Your task to perform on an android device: I want to see how I sound before sending Thomas an audio recording with my birthday wishes. Using the Recorder app, record an audio clip.
Image 0: 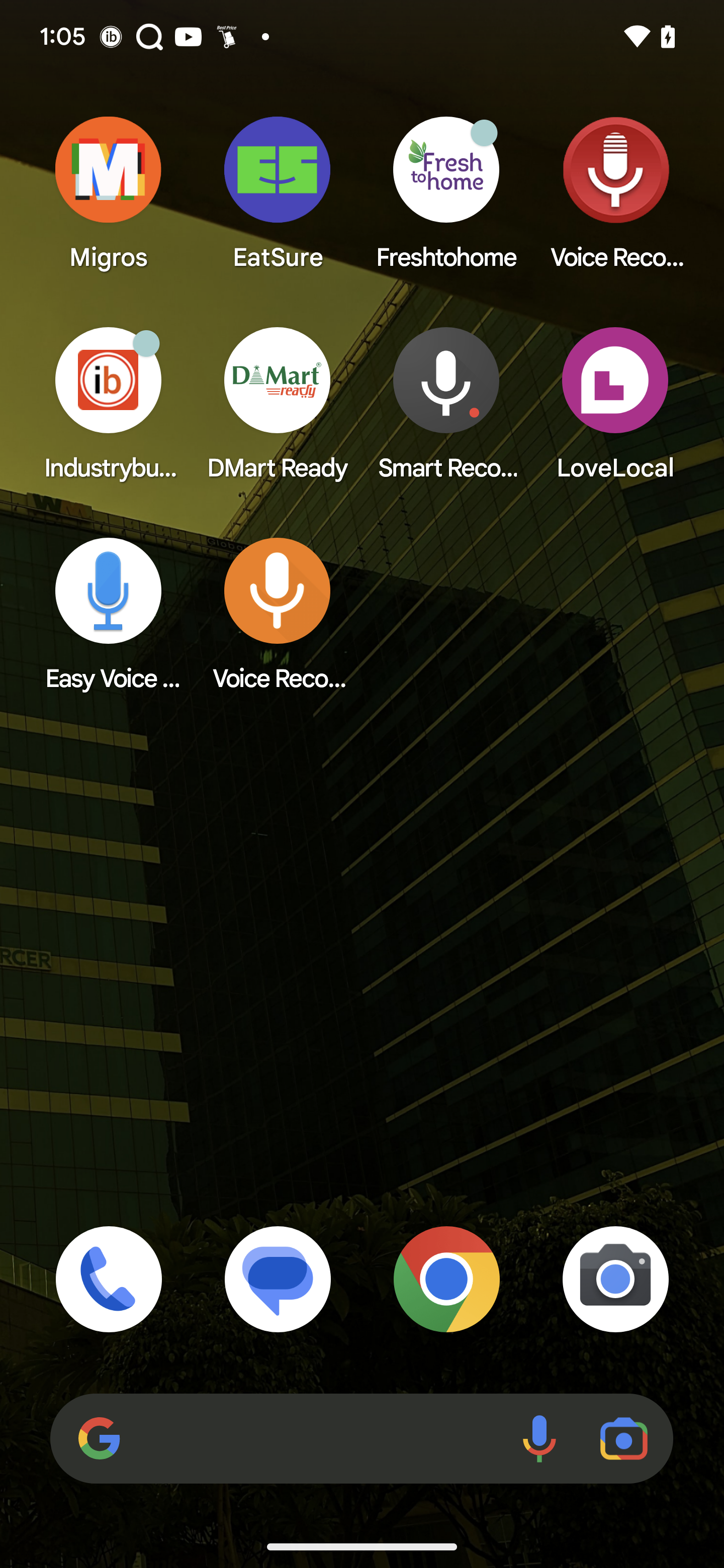
Open Recorder app
Step 0: open app "Recorder"
Image 1: 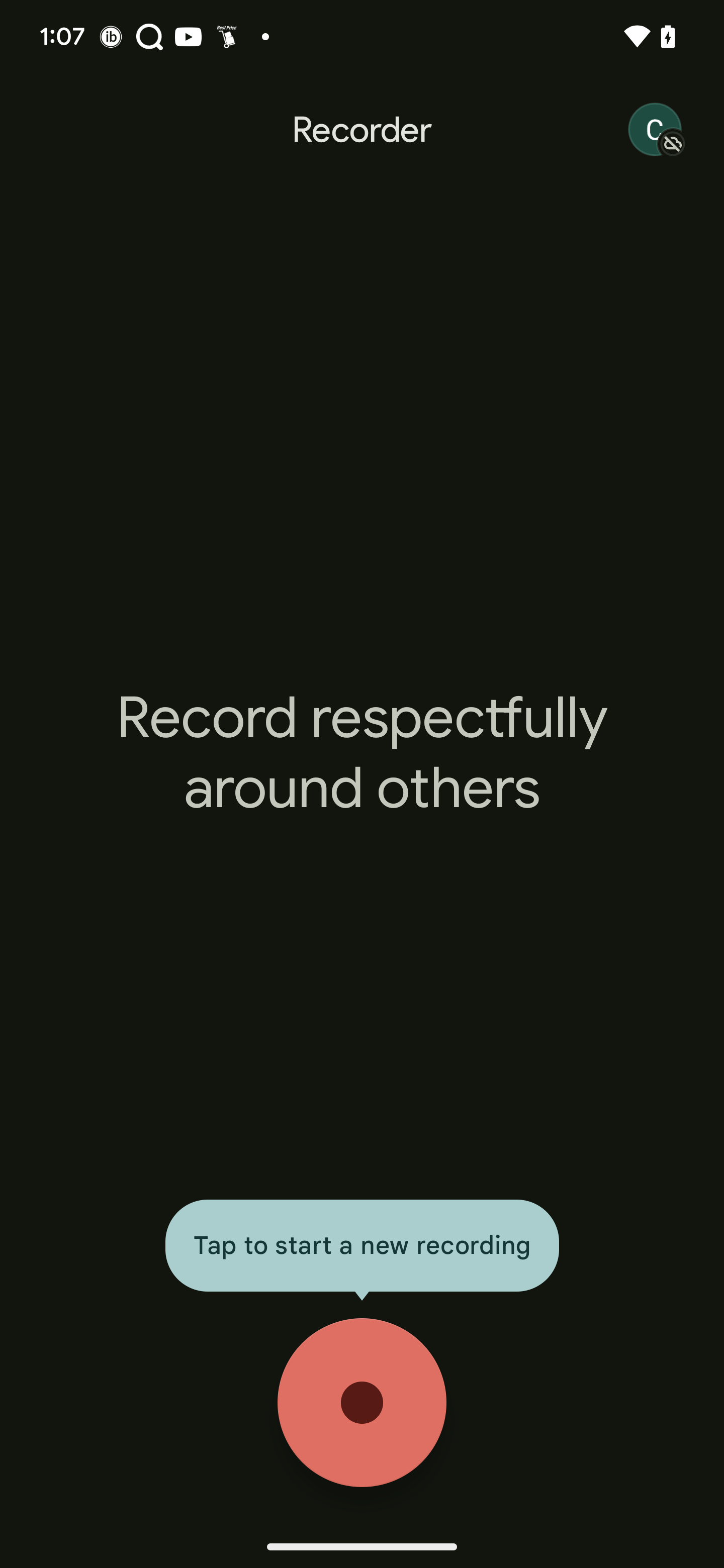
Click on the big red icon at the bottom of the screen to start recording
Step 1: click (362, 1403)
Image 2: 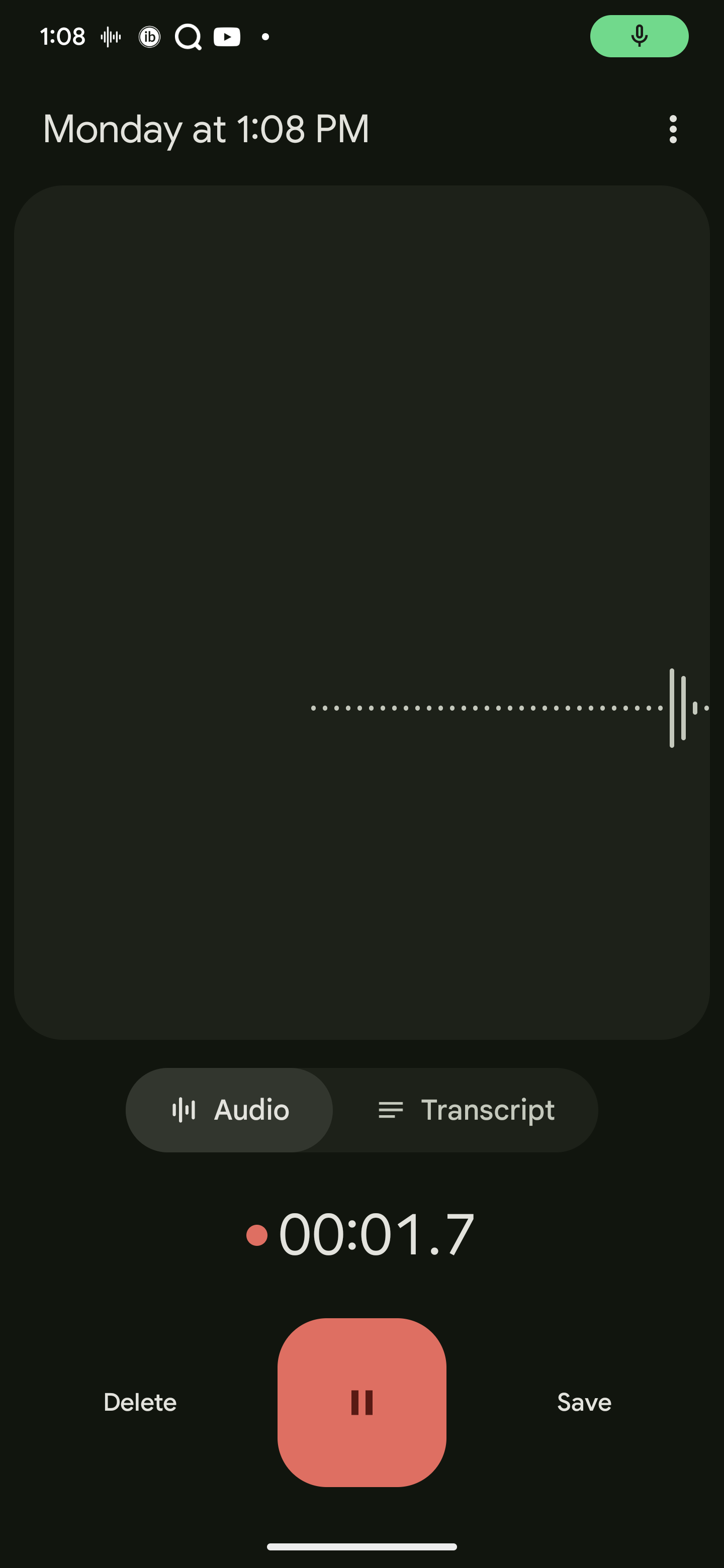
Click on the big red icon at the bottom of the screen to start recording
Step 2: wait